Your task to perform on an android device: In the Medito app, click on the timer icon and set the timer for 5 minutes for meditation session.
Image 0: 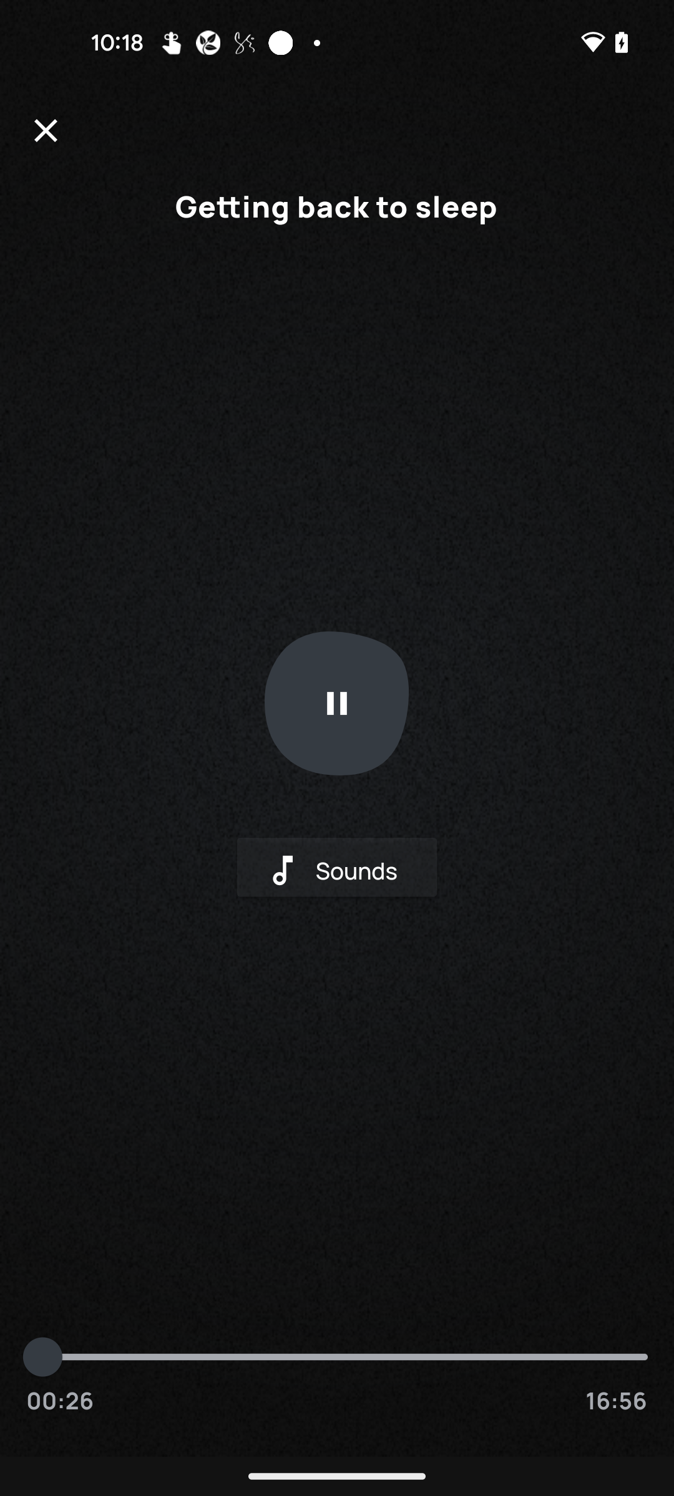
Go back to home page of the app.
Step 0: press back button
Image 2: 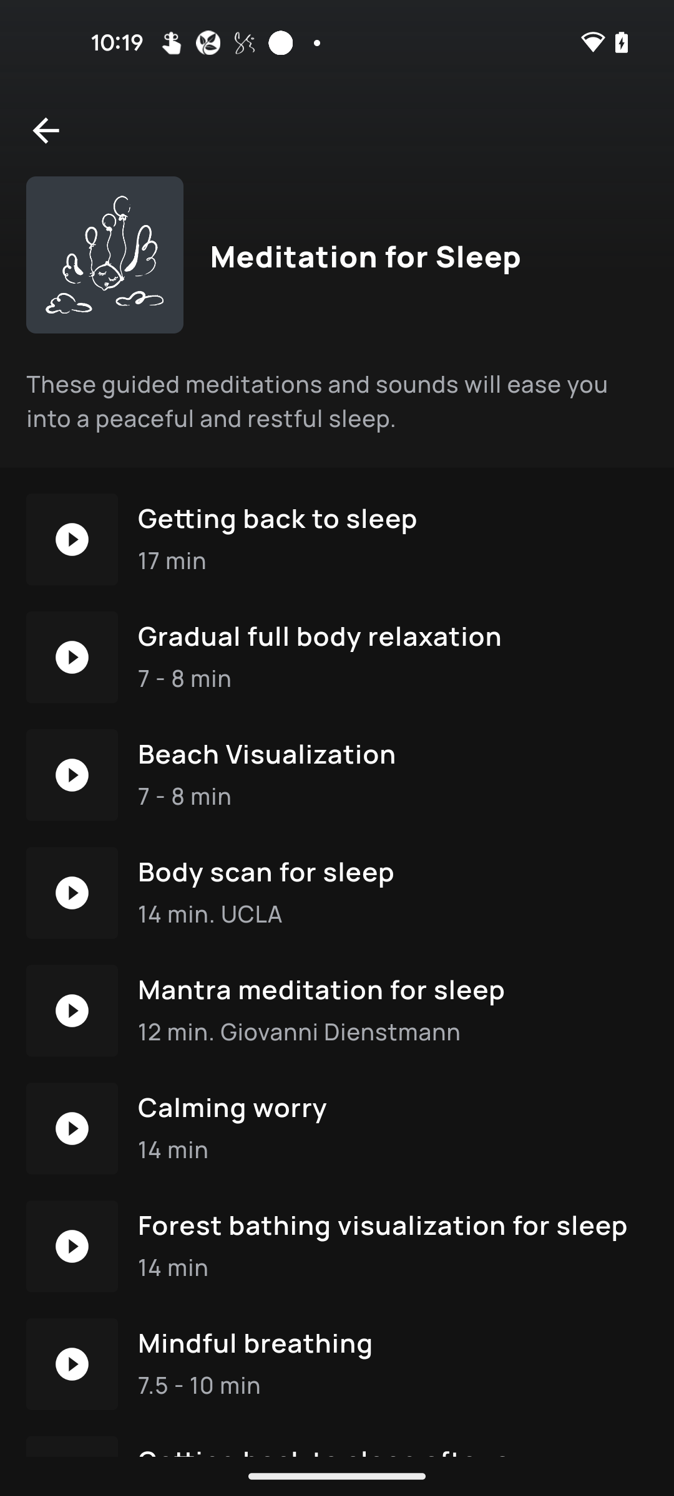
Go back to home page of the app.
Step 2: press back button
Image 3: 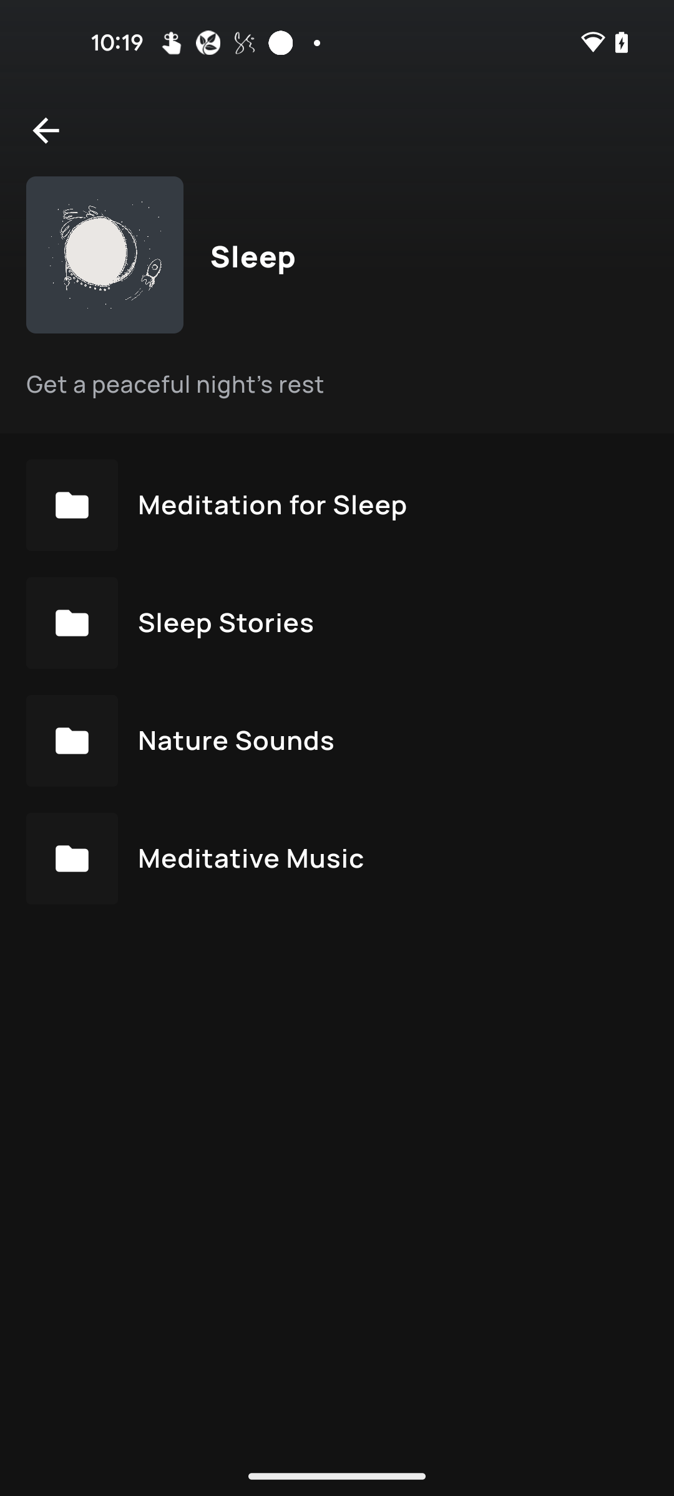
Go back to home page of the app.
Step 3: press back button
Image 4: 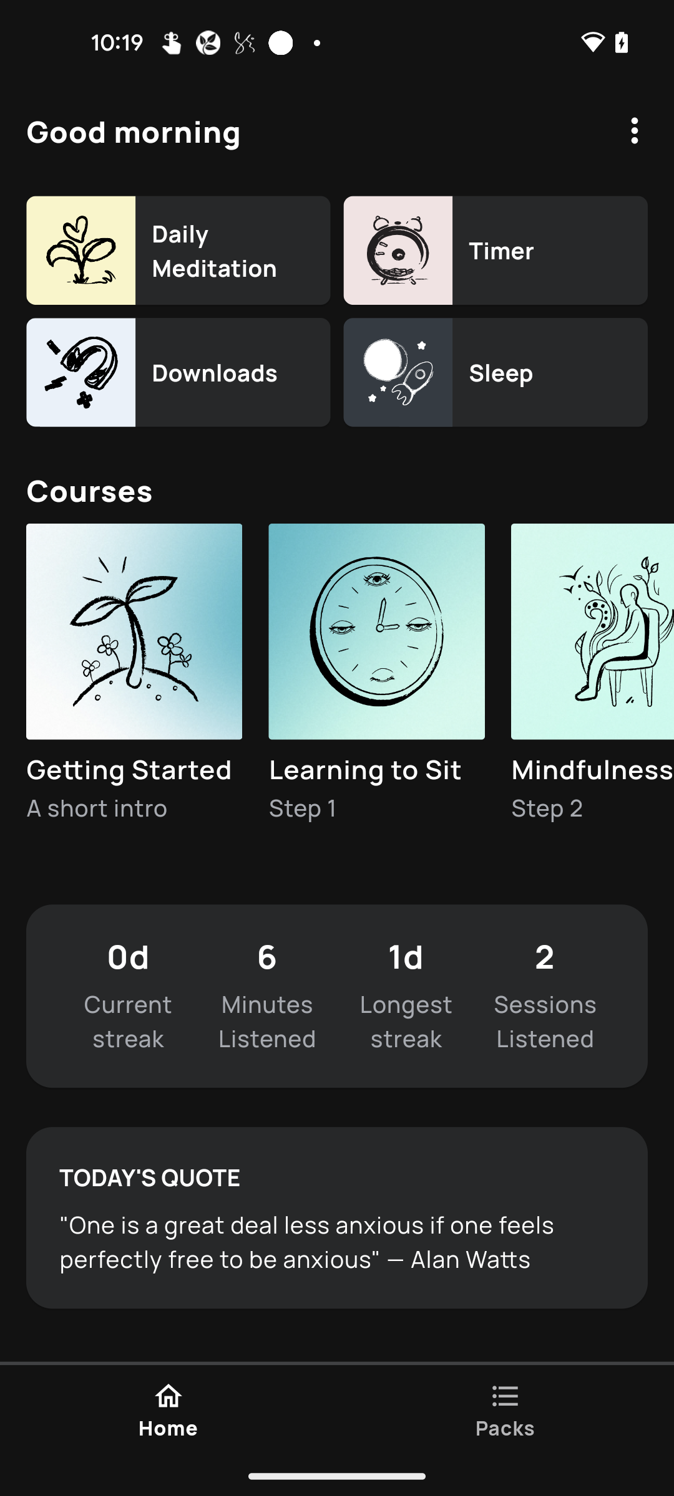
Click on the timer icon at the top of the screen.
Step 4: click (496, 250)
Image 5: 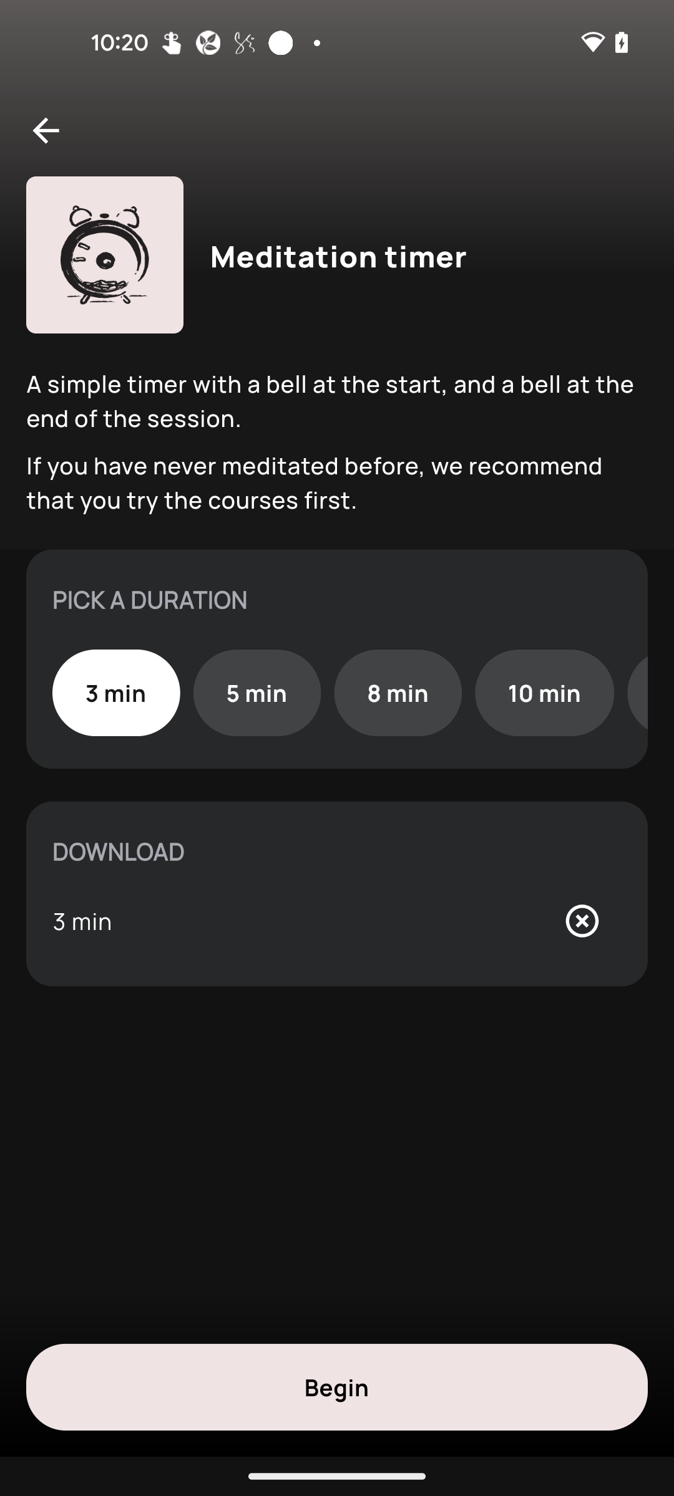
Click on the 5 min to set the timer for 5 min.
Step 5: click (257, 693)
Image 6: 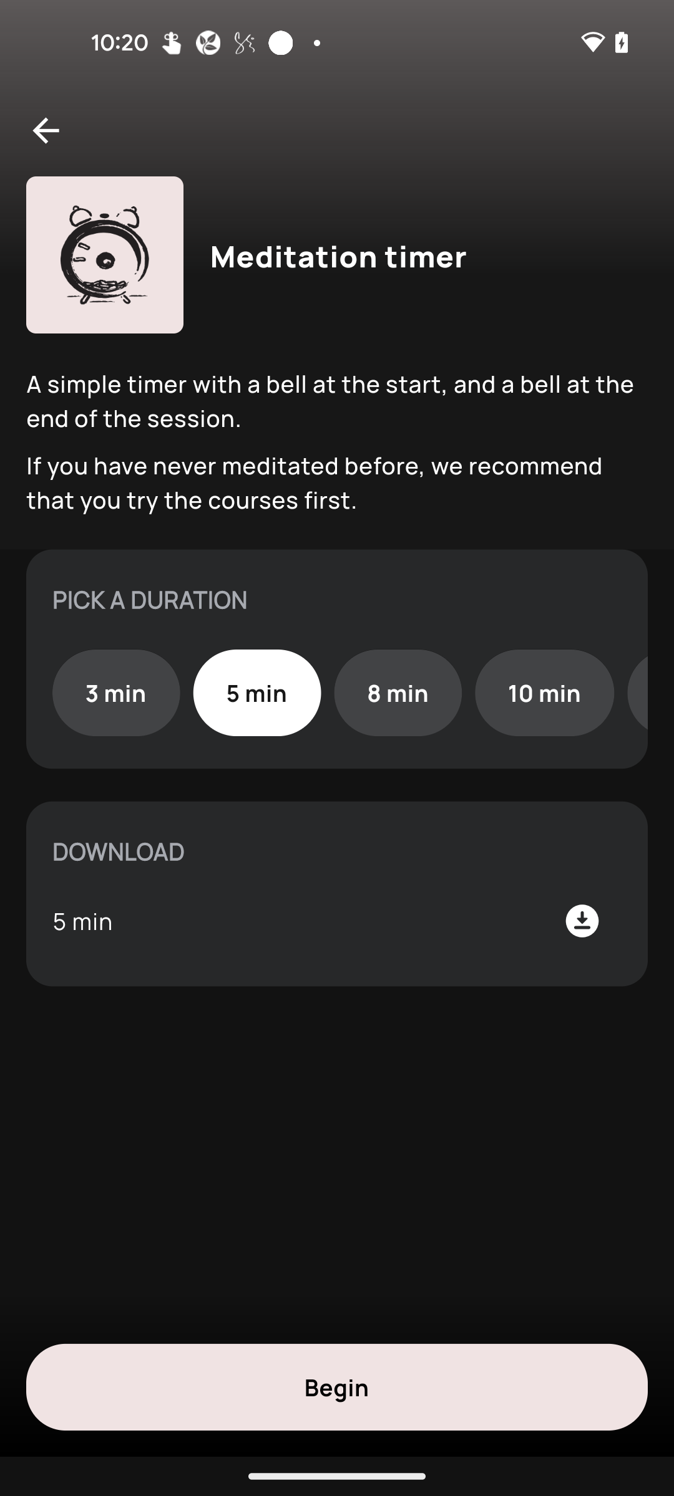
Click on the begin icon to start the timer.
Step 6: click (337, 1387)